Your task to perform on an android device: Rename the wife document folder to Claire Blanc pics in the google drive 
Image 1: 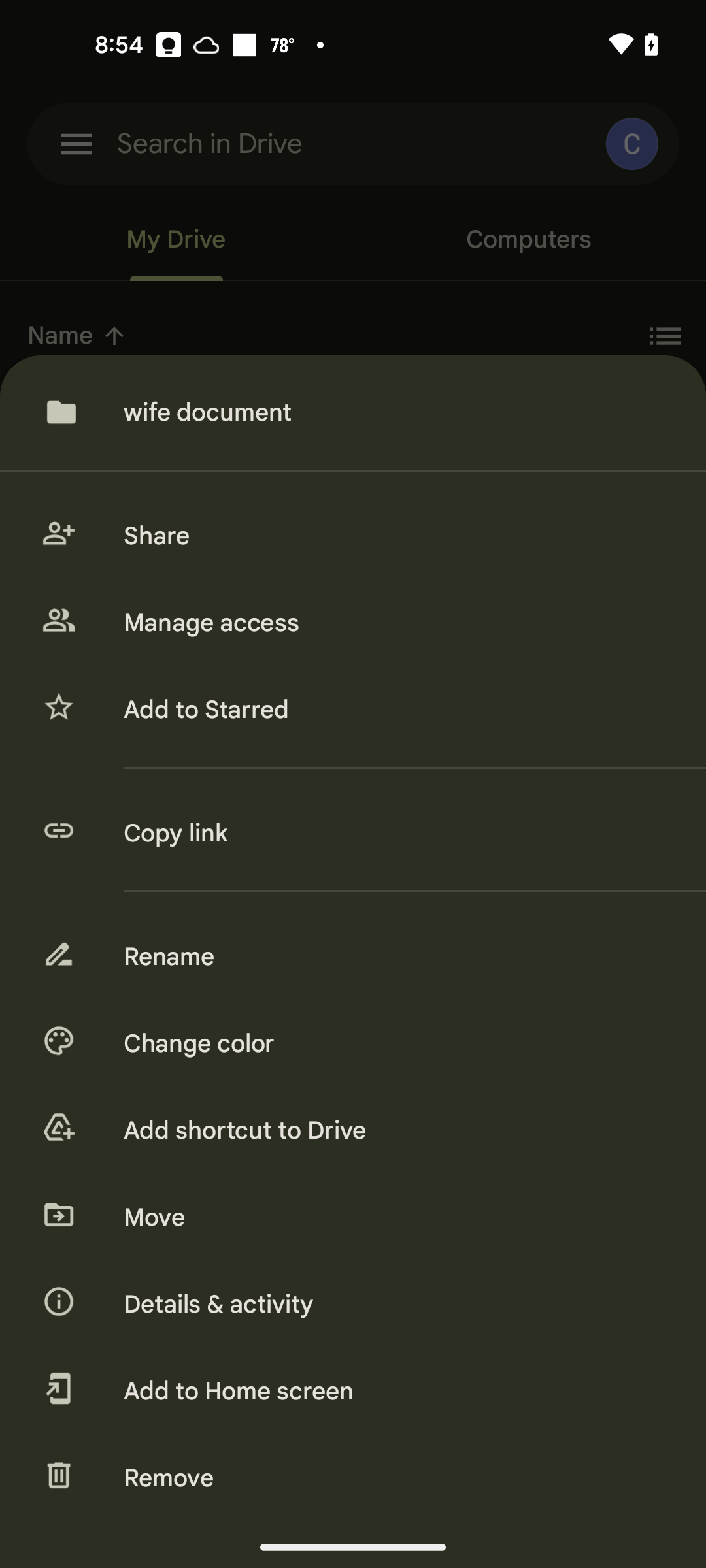
Click on the Rename 
Step 1: click (394, 956)
Image 2: 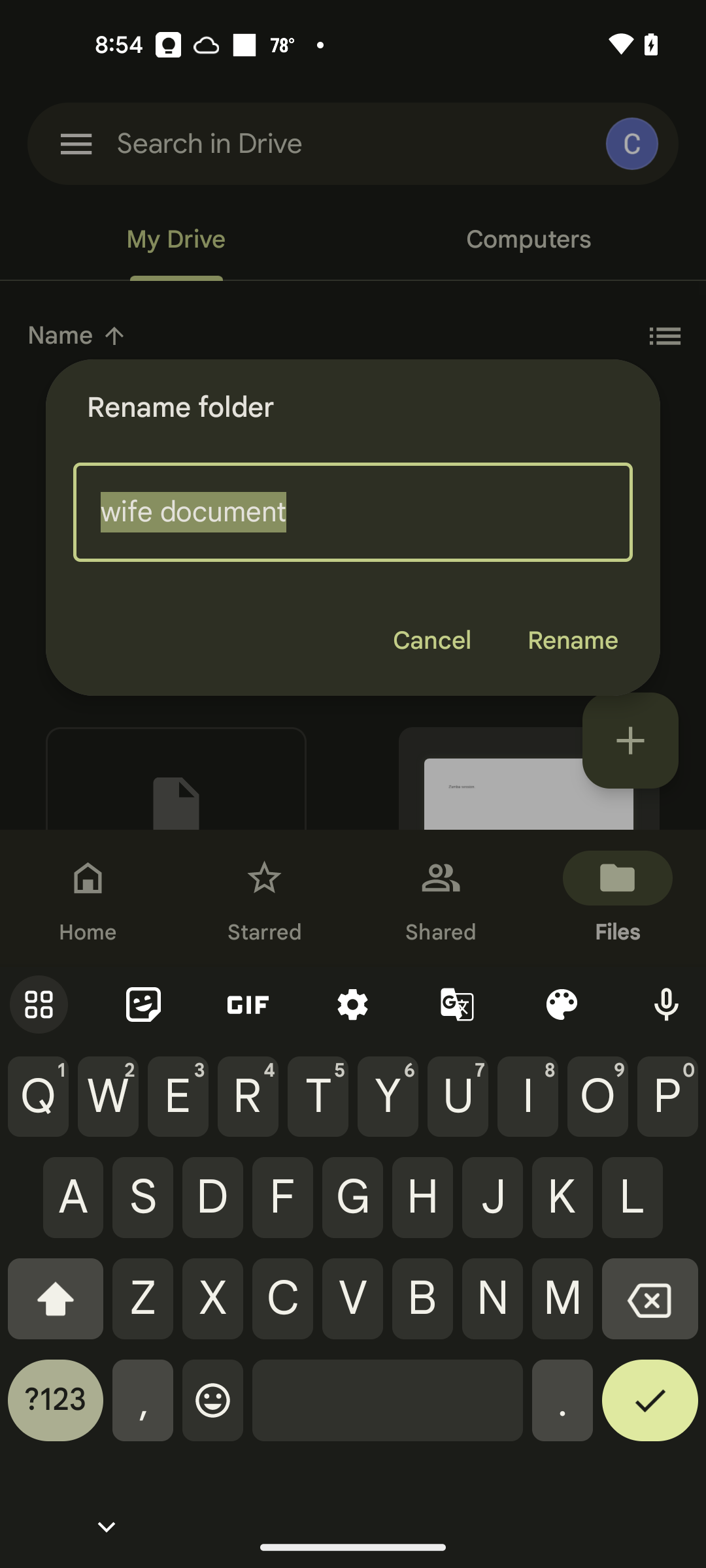
Type Claire Blanc
Step 2: type "Claire Blanc"
Image 3: 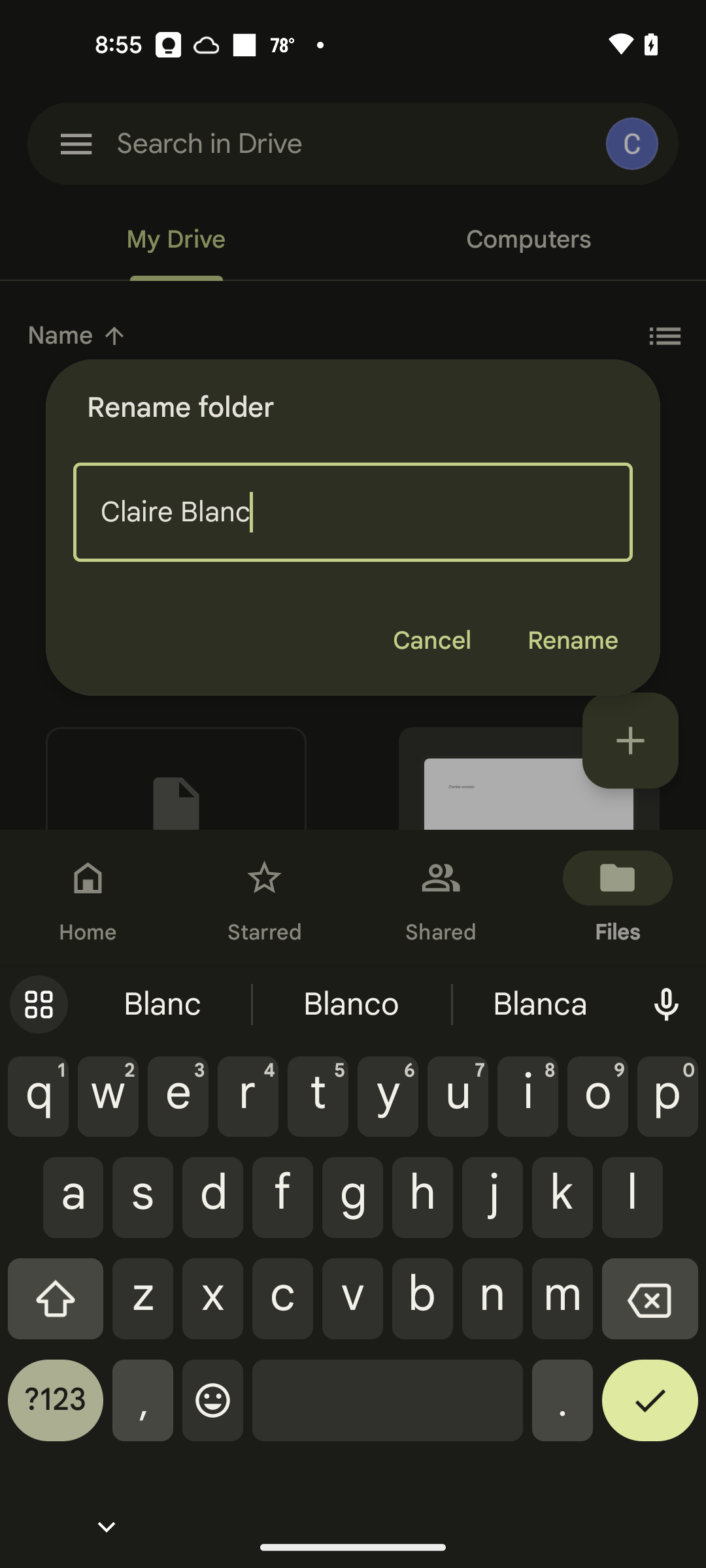
Click on the Rename
Step 3: click (572, 640)